Your task to perform on an android device: I visited my favorite museum, the Rijksmuseum in Amsterdam, with my family last month, and I took some photos, so I would like to view them
Image 0: 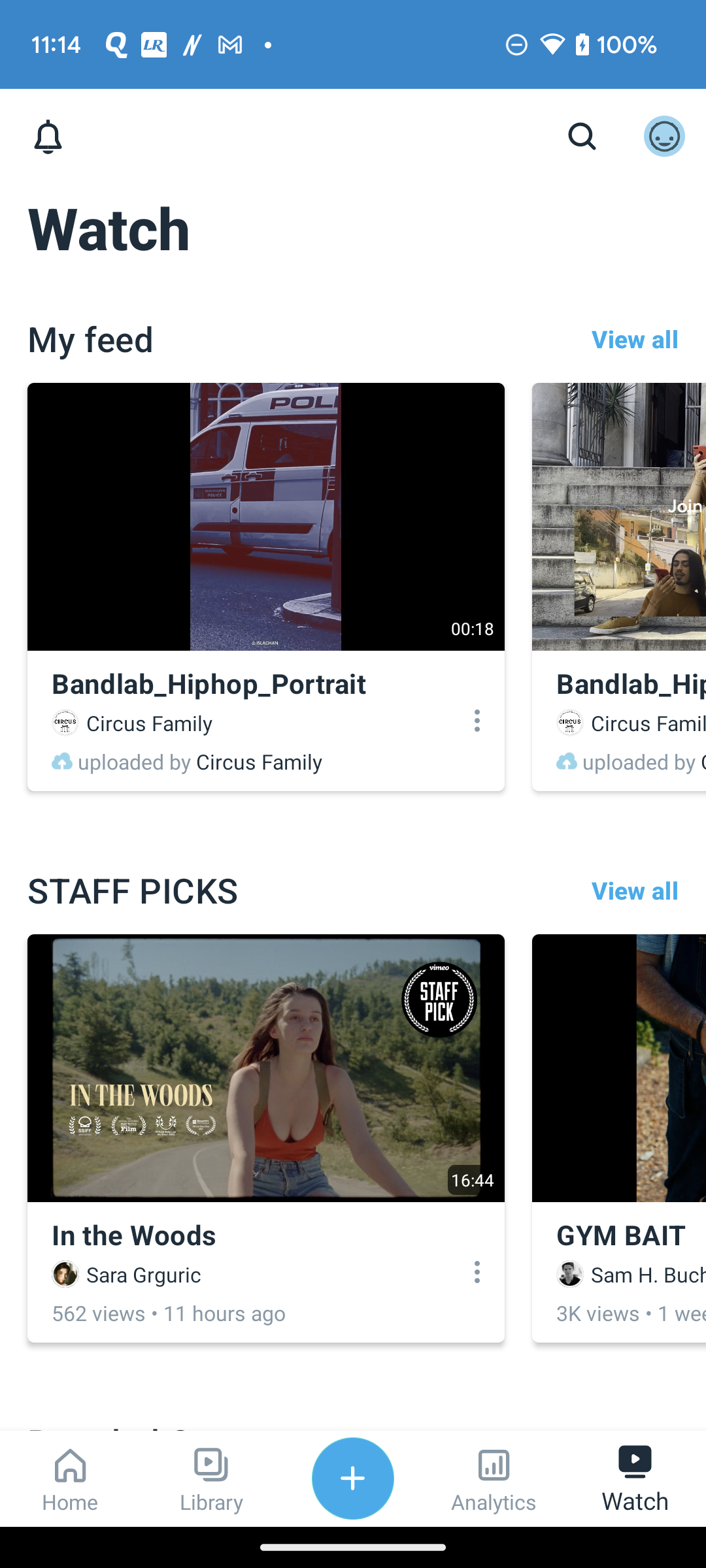
Open the Gallery app
Step 0: open app "Gallery"
Image 1: 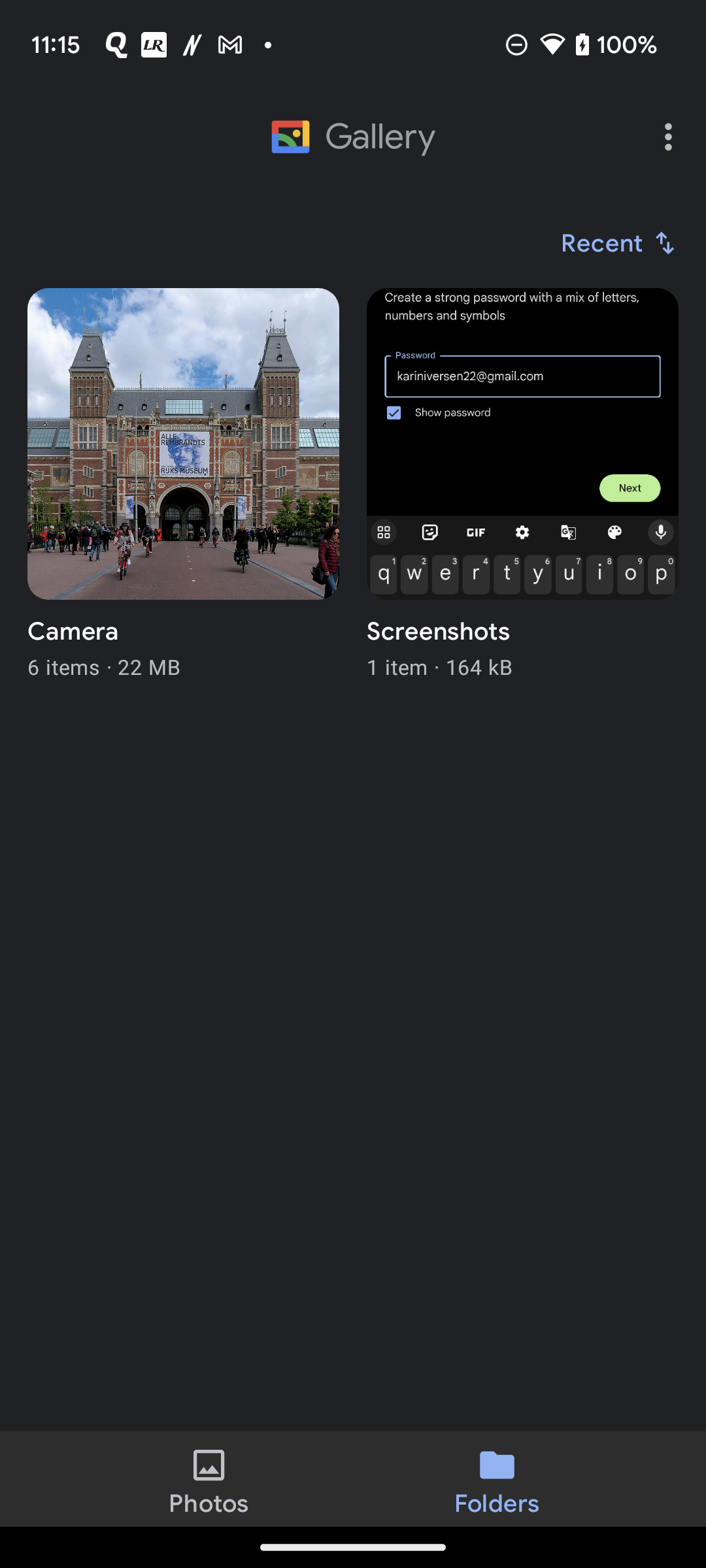
Click on the Camera folder 
Step 1: click (249, 438)